Your task to perform on an android device: I want to buy new shoes because I will be hiking next week and my current ones are useless. In the Amazon app, look for hiking boots.
Image 0: 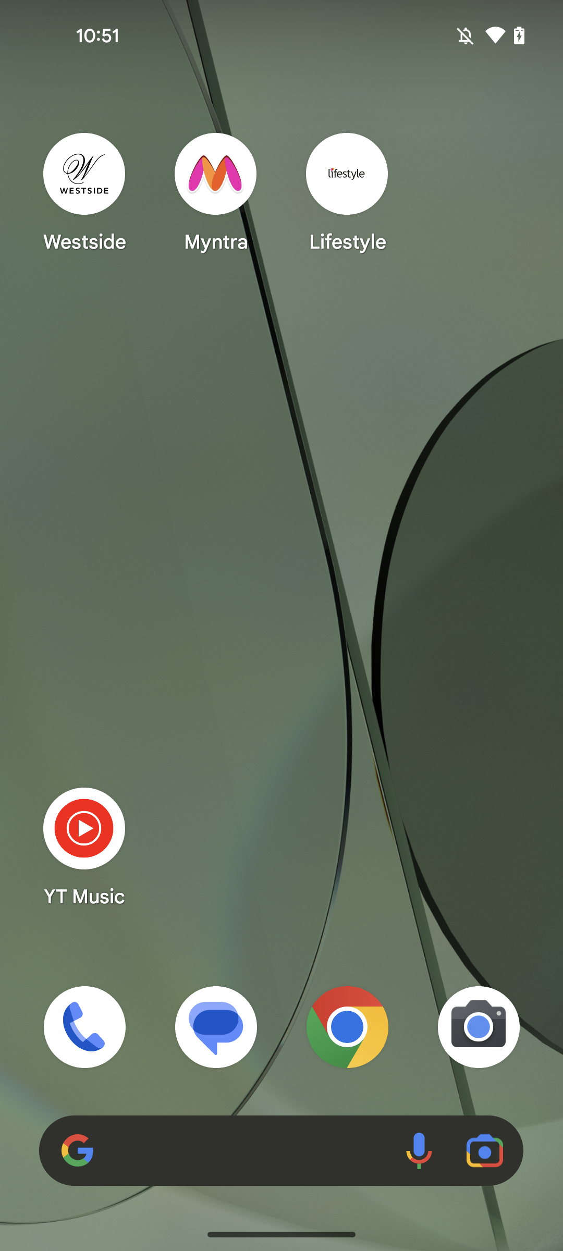
Open the Amazon app
Step 0: open app "Amazon"
Image 1: 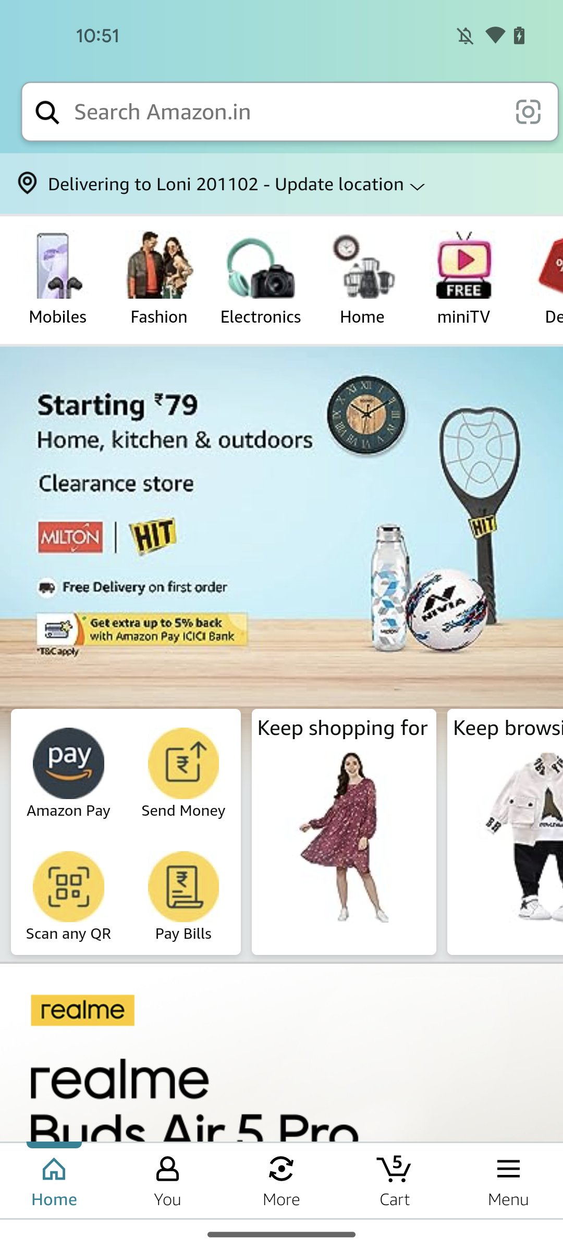
Go to the search bar at the top of the screen
Step 1: click (286, 112)
Image 2: 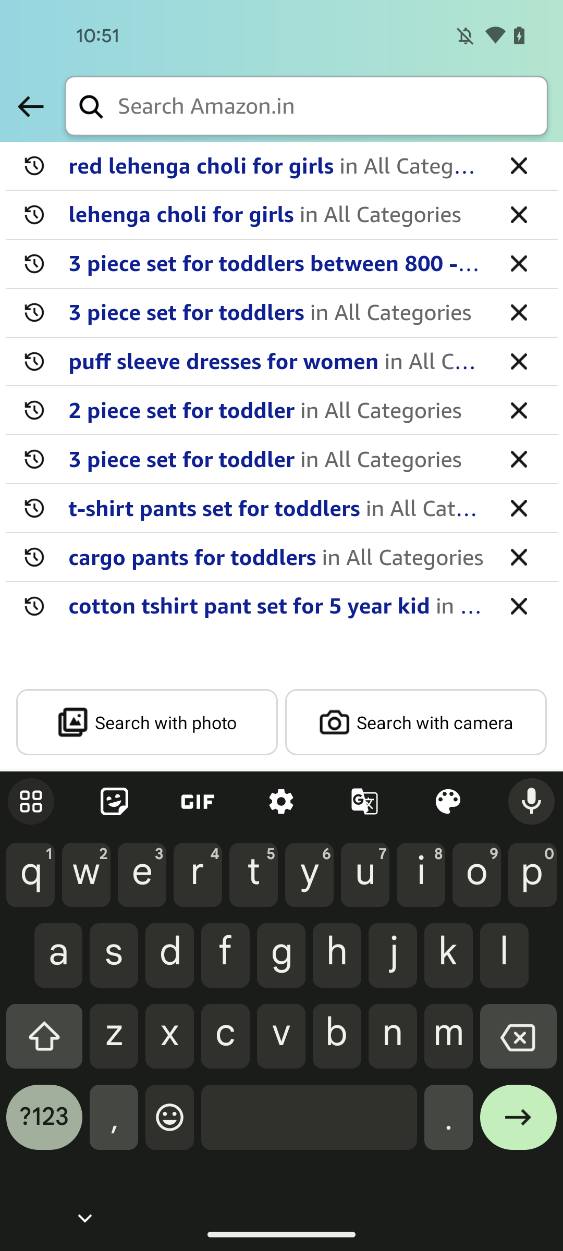
Search for Hiking Shoes in the search bar
Step 2: type "Hiking Shoes"
Image 3: 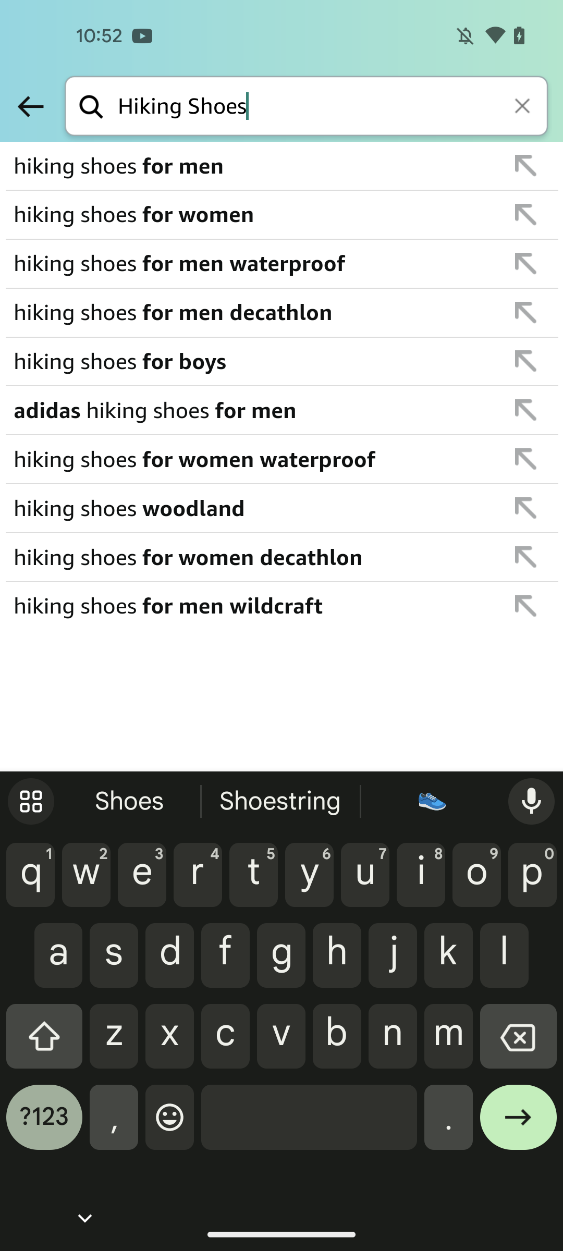
Click on the Arrow forward button at the bottom right corner of the keyboard
Step 3: click (518, 1125)
Image 4: 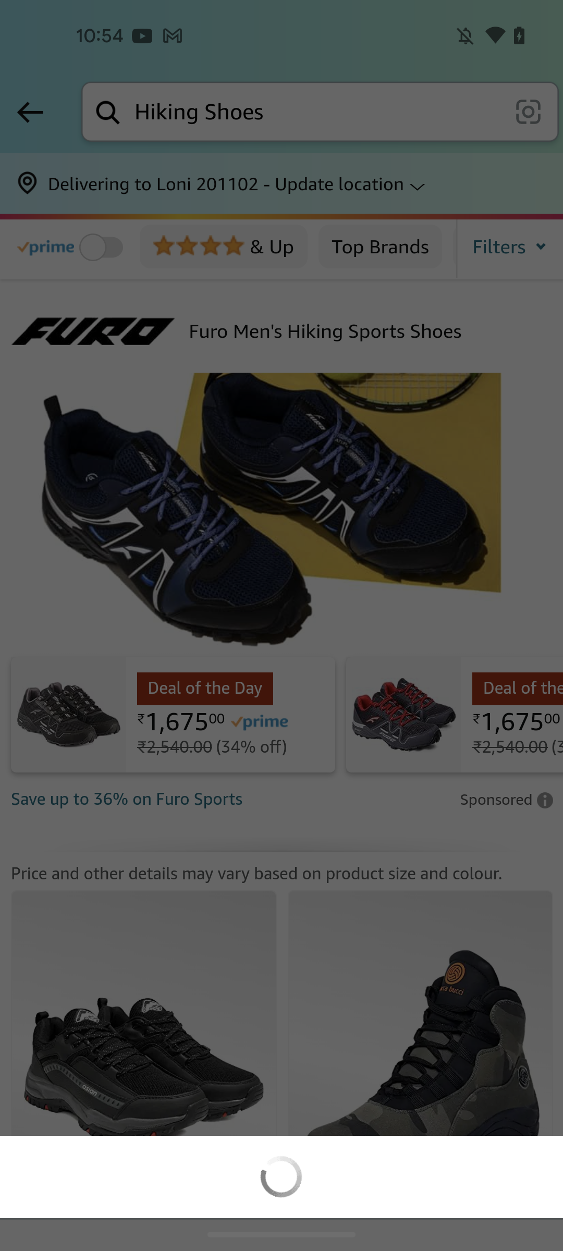
Click on the Arrow forward button at the bottom right corner of the keyboard
Step 4: wait